Your task to perform on an android device: I'd like to share the YouTube link for the chicken fricassee recipe to my friend Cole through Gmail at coledbwpersonatest@gmail.com.
Image 0: 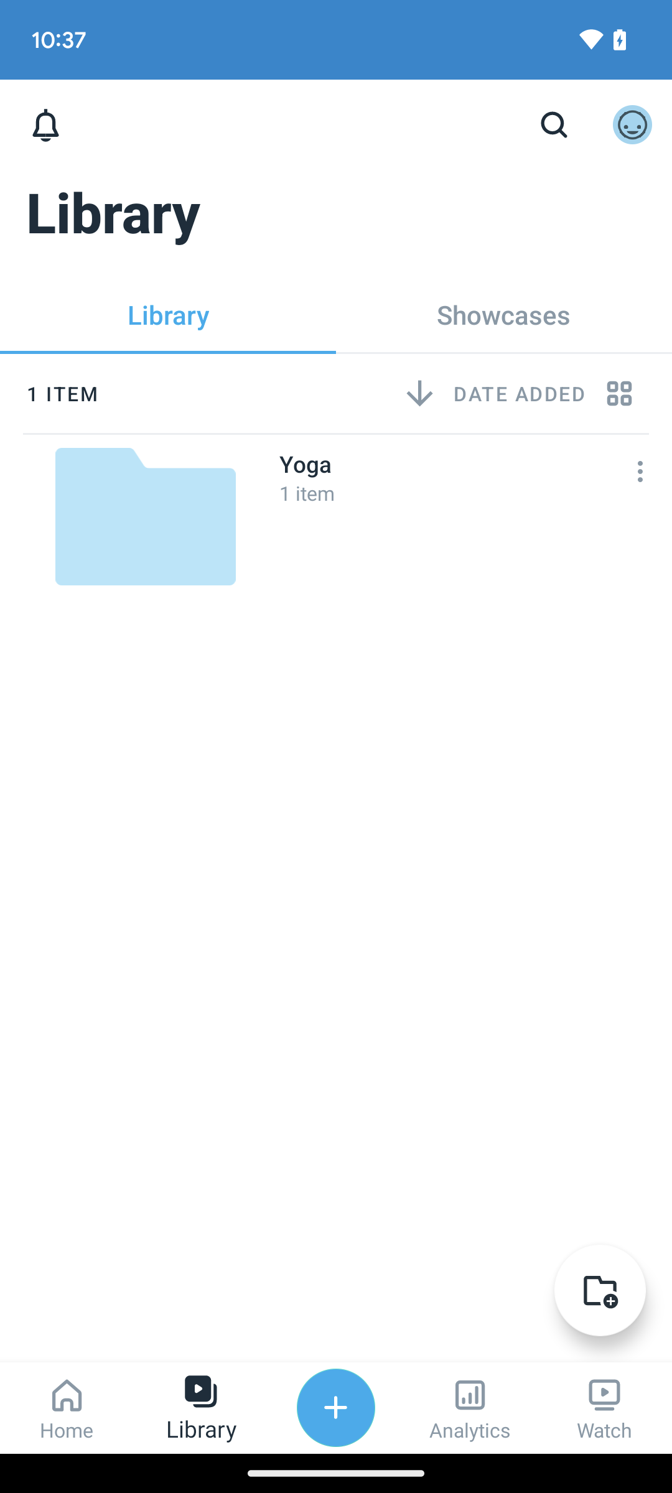
Open the youtube app
Step 0: open app "YouTube"
Image 1: 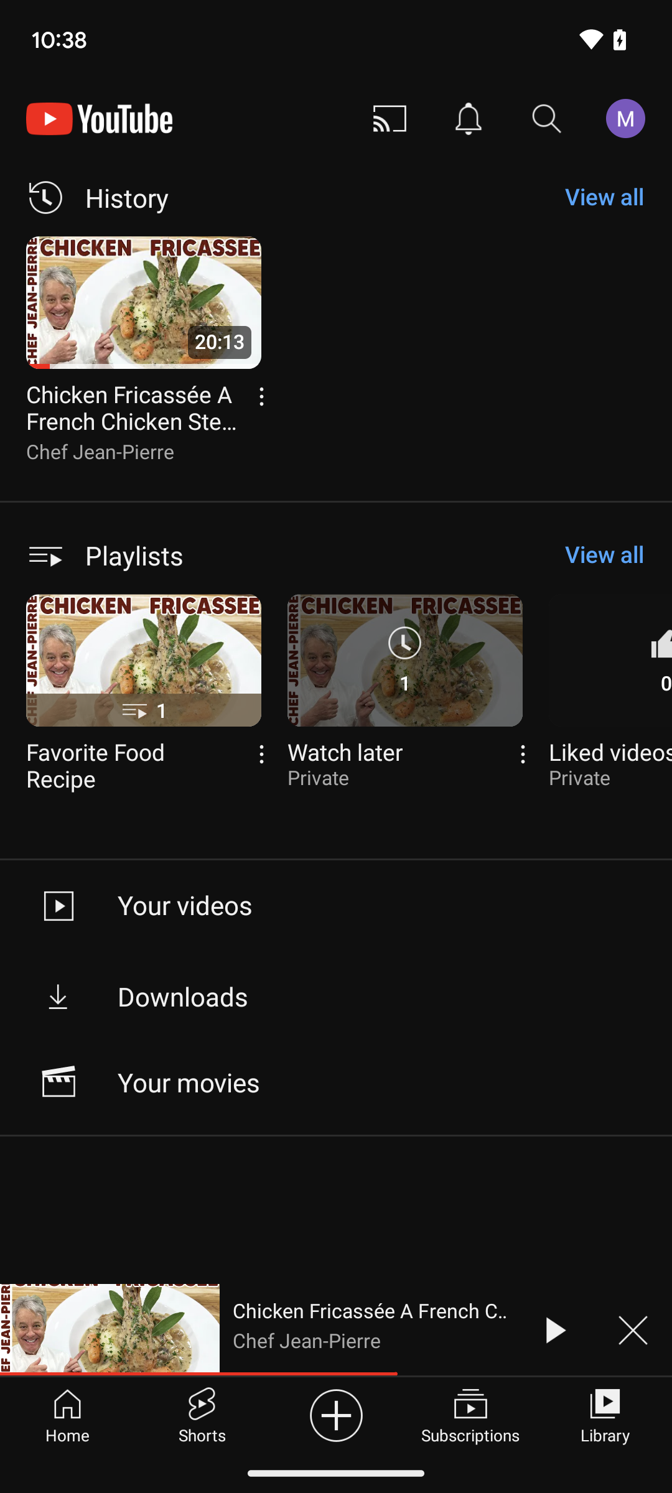
Click on the chicken fricassee recipe
Step 1: click (143, 368)
Image 2: 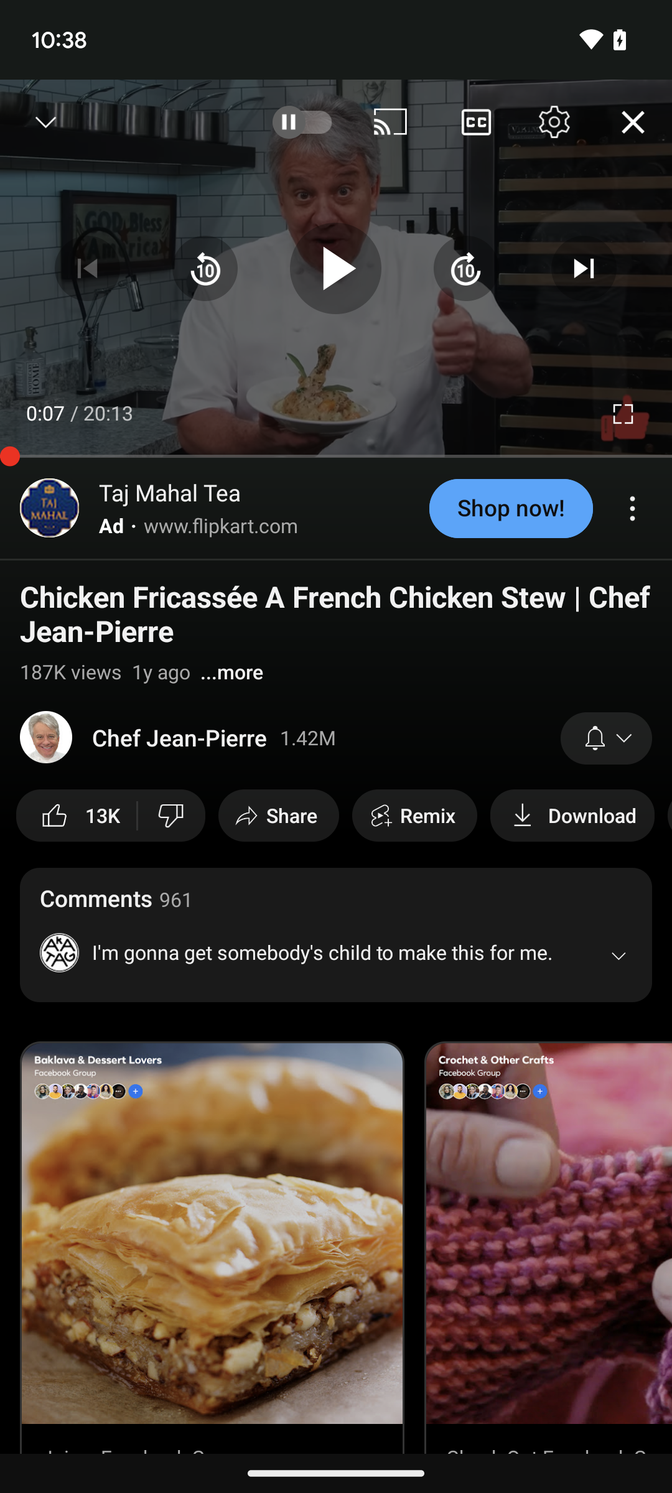
Click on the share option 
Step 2: click (291, 816)
Image 3: 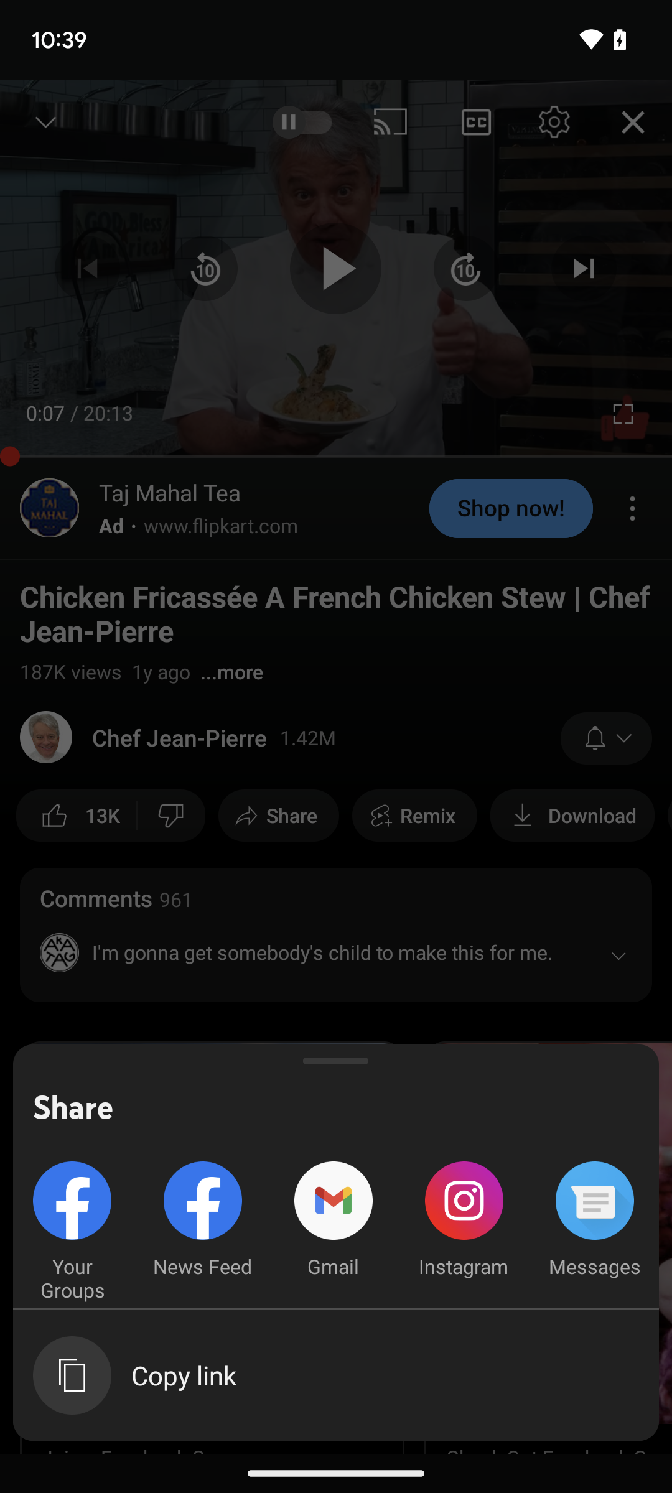
Click on he gmail option
Step 3: click (334, 1220)
Image 4: 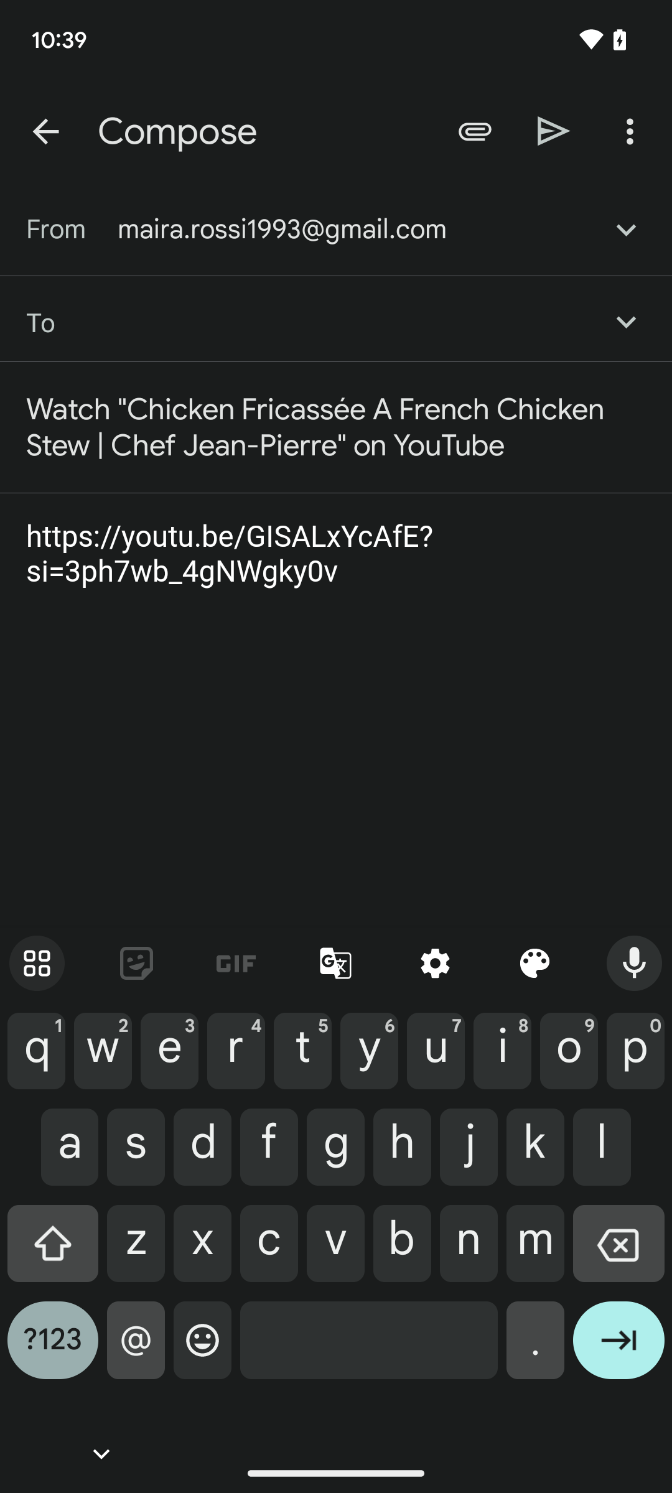
Enter the "to" email id as "coledbwpersonatest@gmail.com"
Step 4: type "coledbwpersonatest@gmail.com"
Image 5: 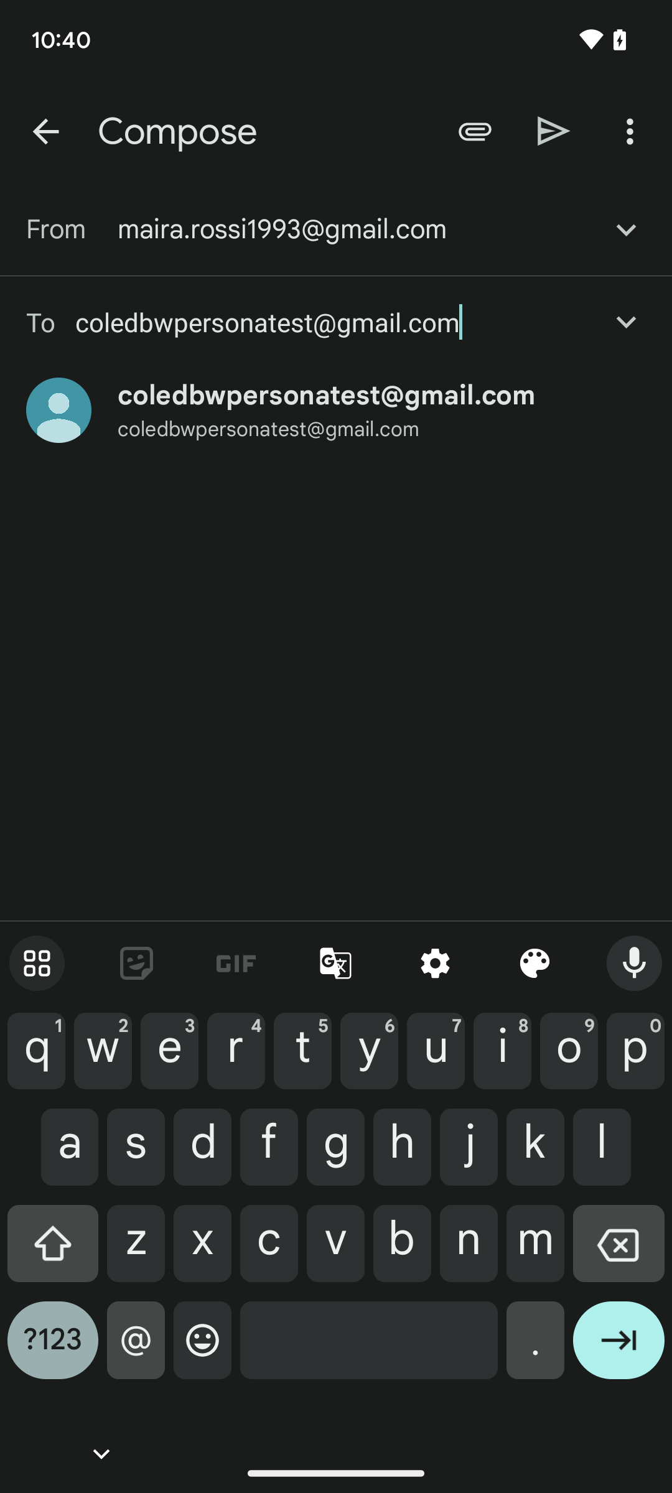
Click on the send icon at the top of the screen
Step 5: click (554, 131)